Your task to perform on an android device: Go to the Gmail app and create an event for fitness with yoga on August 6, 2023, for 30 minutes from 12:00 p.m. to 12:30 p.m.
Image 0: 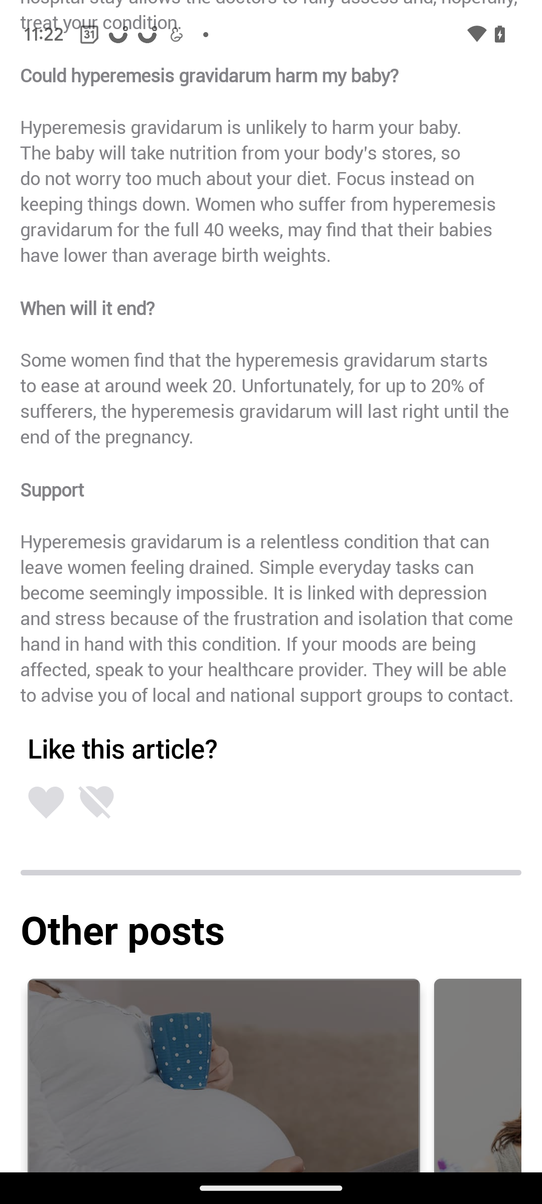
Open the Gmail app.
Step 0: open app "Gmail"
Image 1: 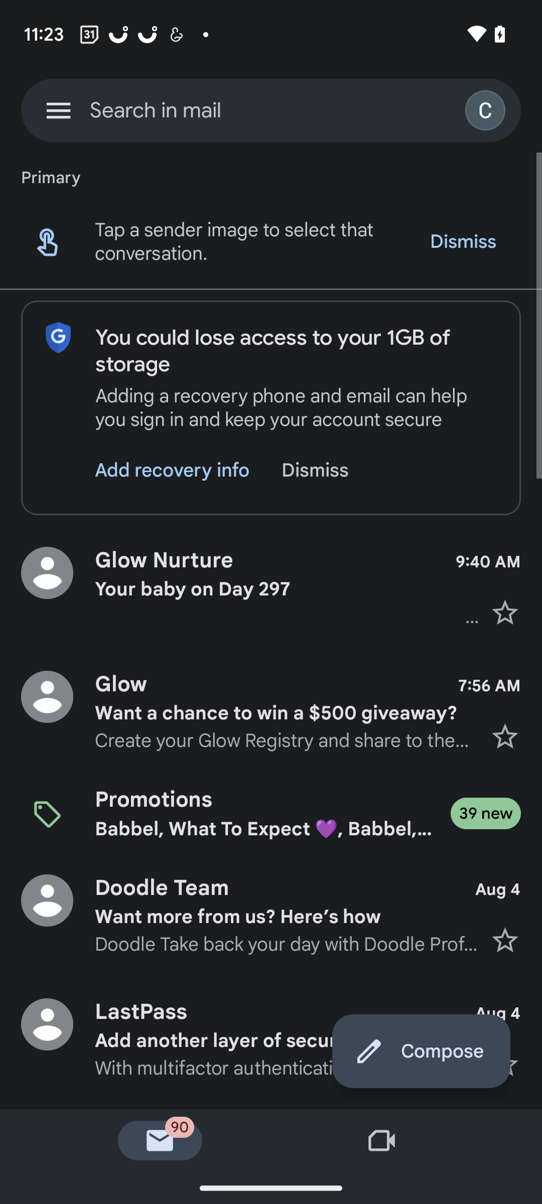
Click on the three horizontal lines at the top left corner of the screen.
Step 1: click (58, 110)
Image 3: 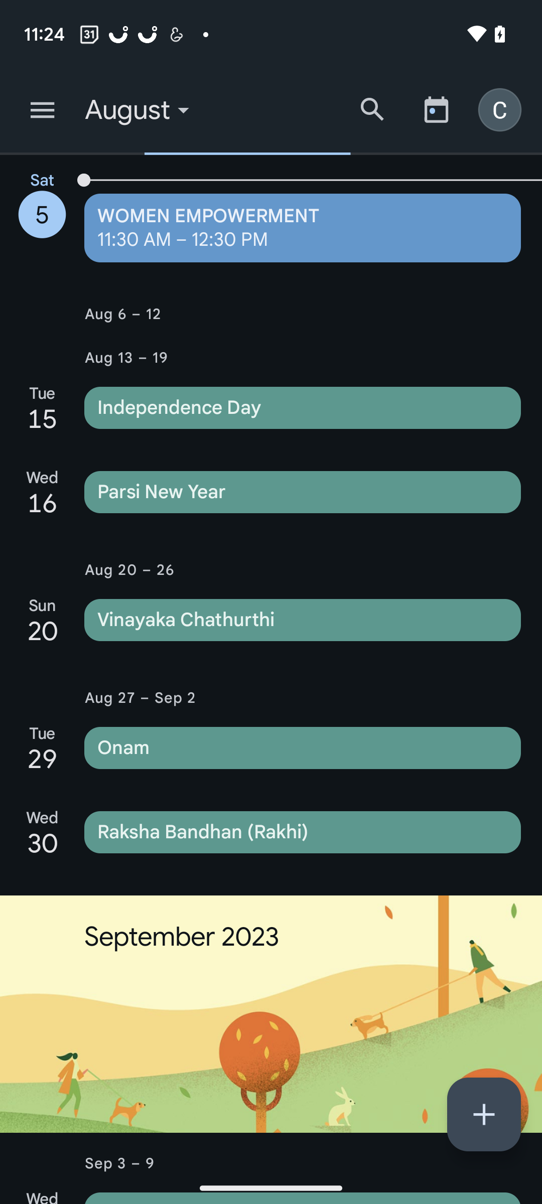
Click on the + icon in the bottom-right corner.
Step 3: click (484, 1114)
Image 4: 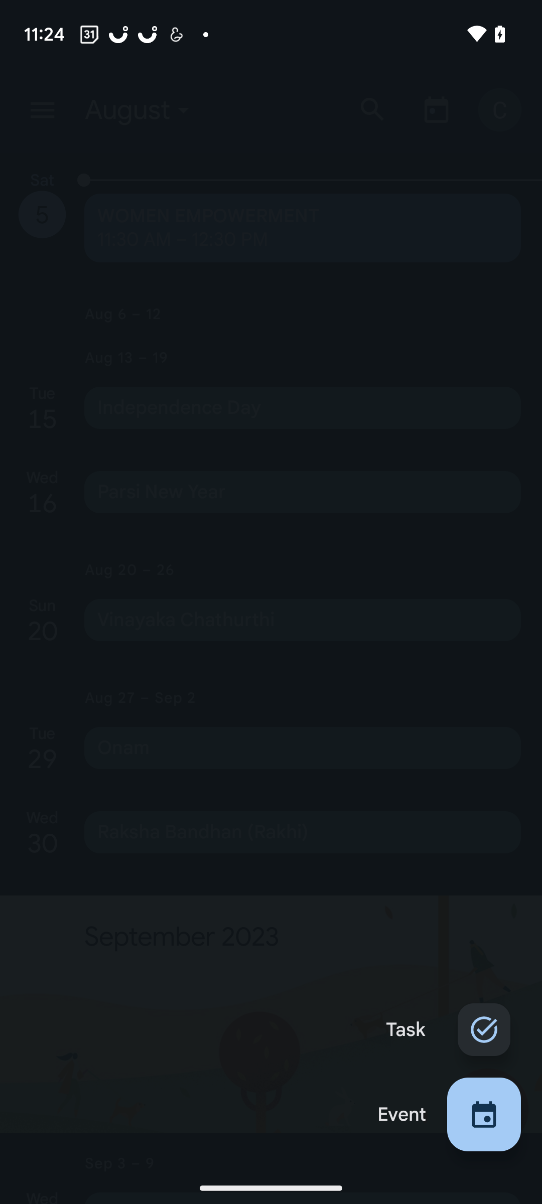
Click on the option Event in the bottom-right corner.
Step 4: click (484, 1114)
Image 6: 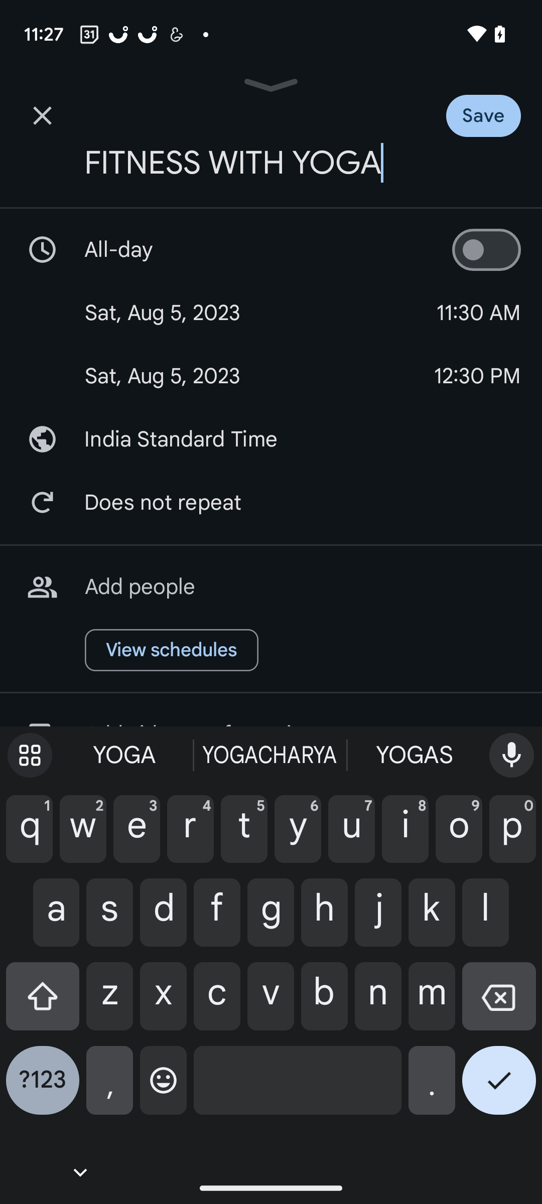
Click on the date.
Step 6: click (260, 313)
Image 7: 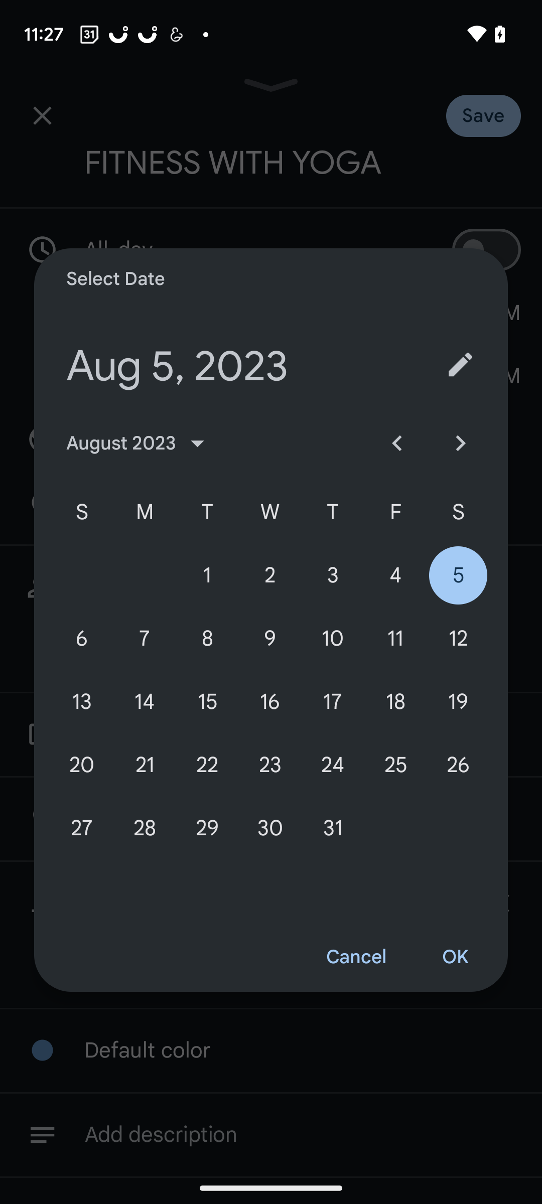
Select the date. 6th august
Step 7: click (81, 639)
Image 8: 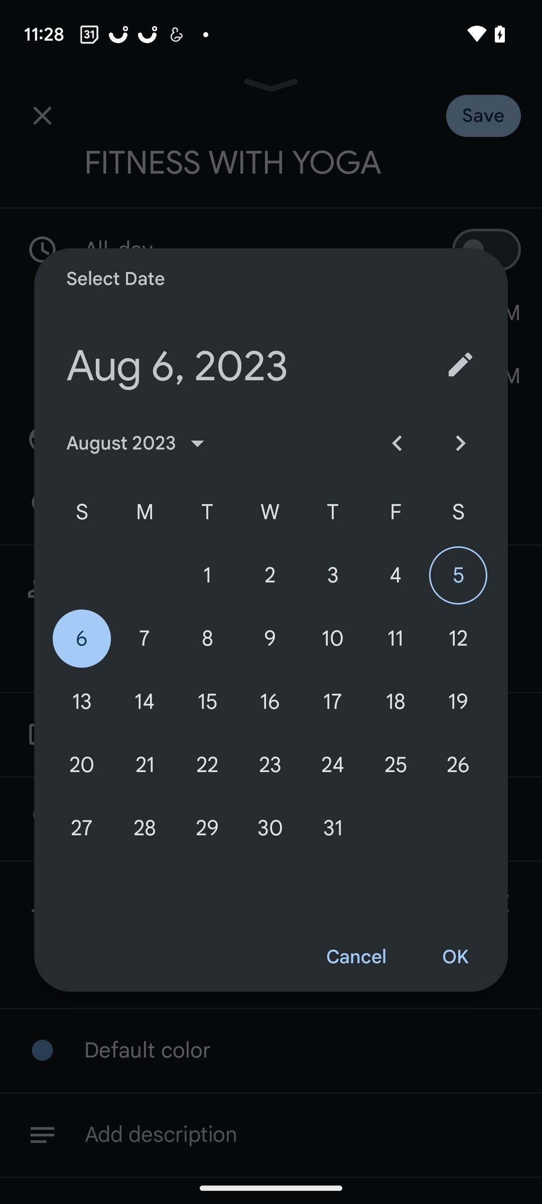
Click on OK at the bottom right of the calendar.
Step 8: click (455, 957)
Image 9: 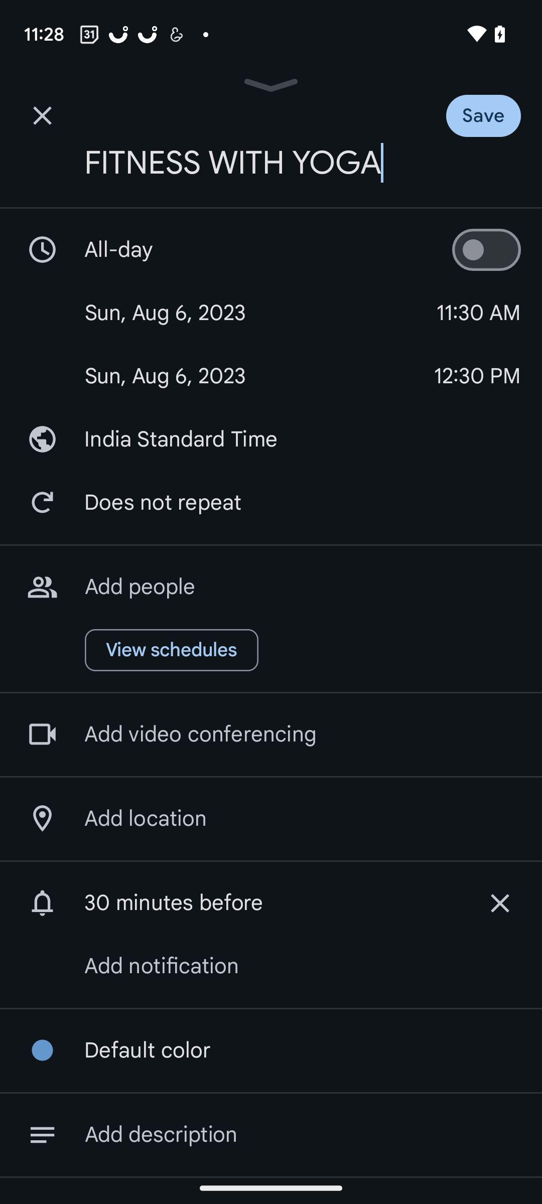
Click on the starting time on the right side.
Step 9: click (478, 313)
Image 10: 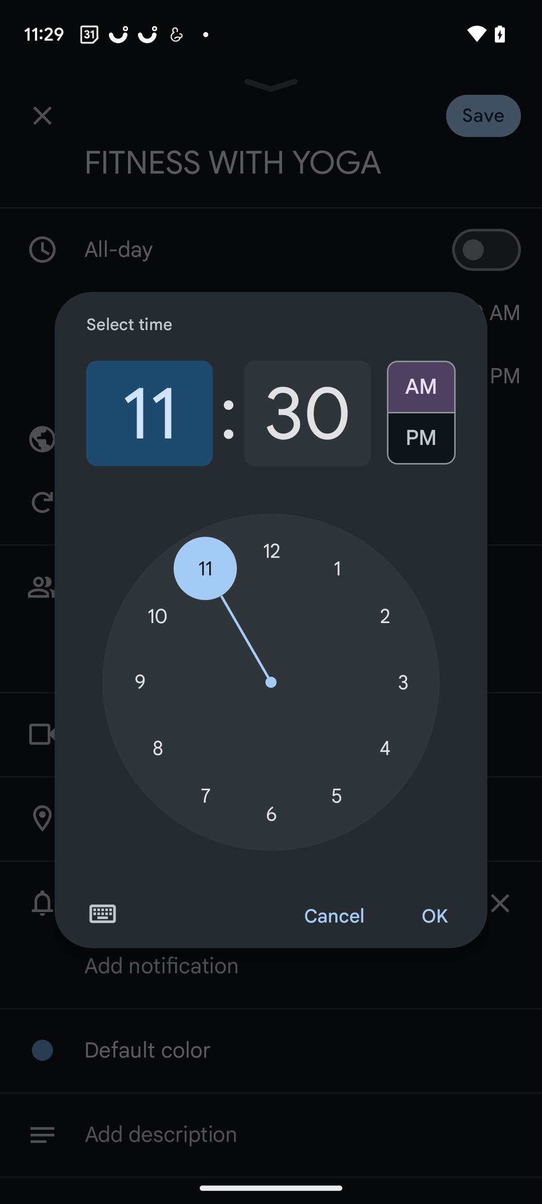
Set the time to 12:00.
Step 10: click (271, 551)
Image 11: 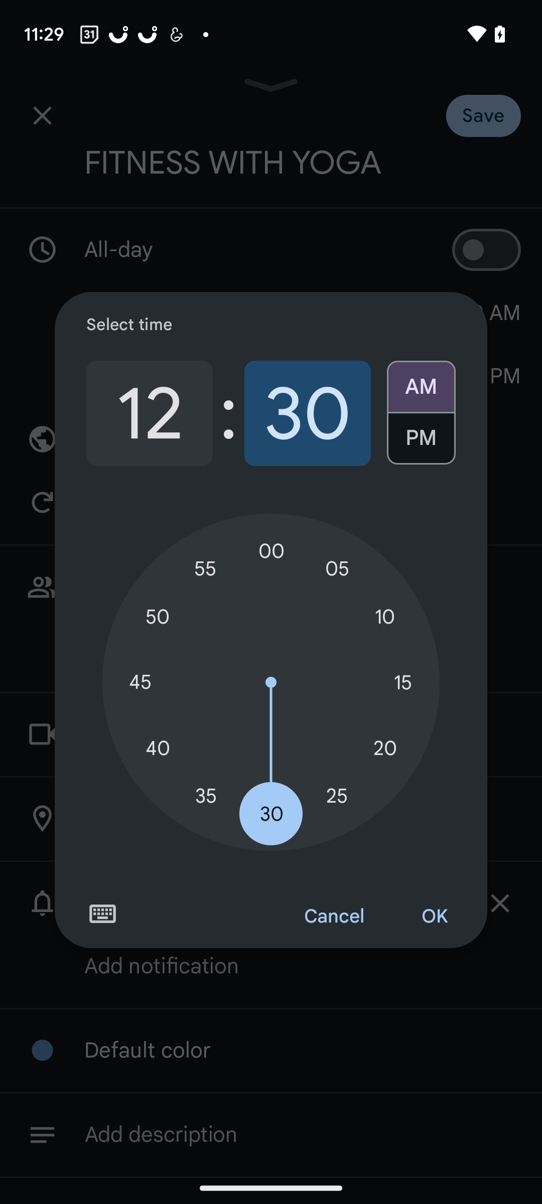
Set the time to 12:00.
Step 11: click (271, 551)
Image 13: 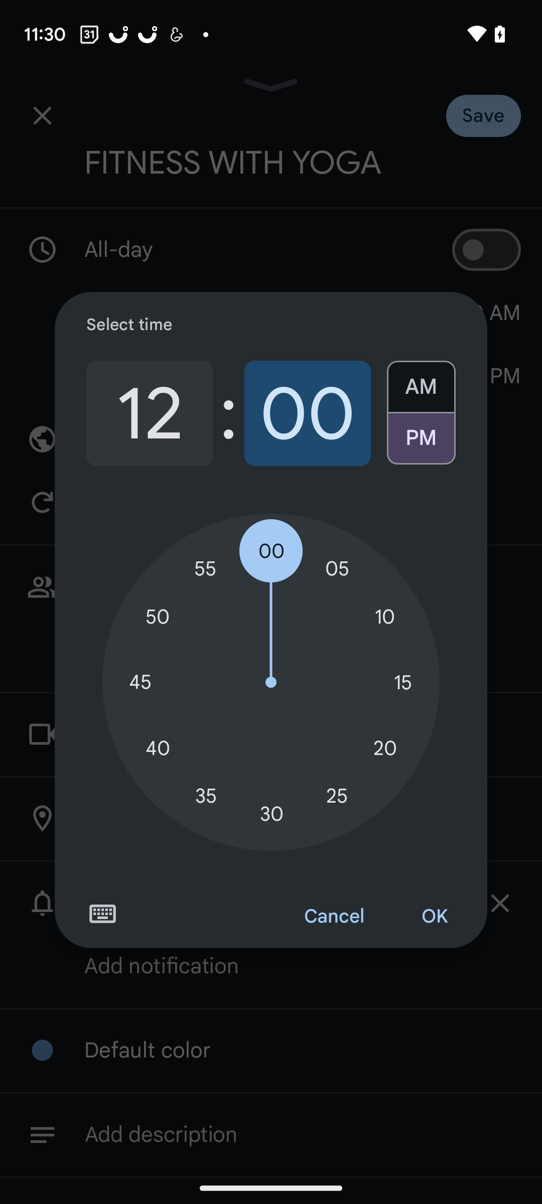
Click on OK at the bottom right of the clock.
Step 13: click (434, 917)
Image 14: 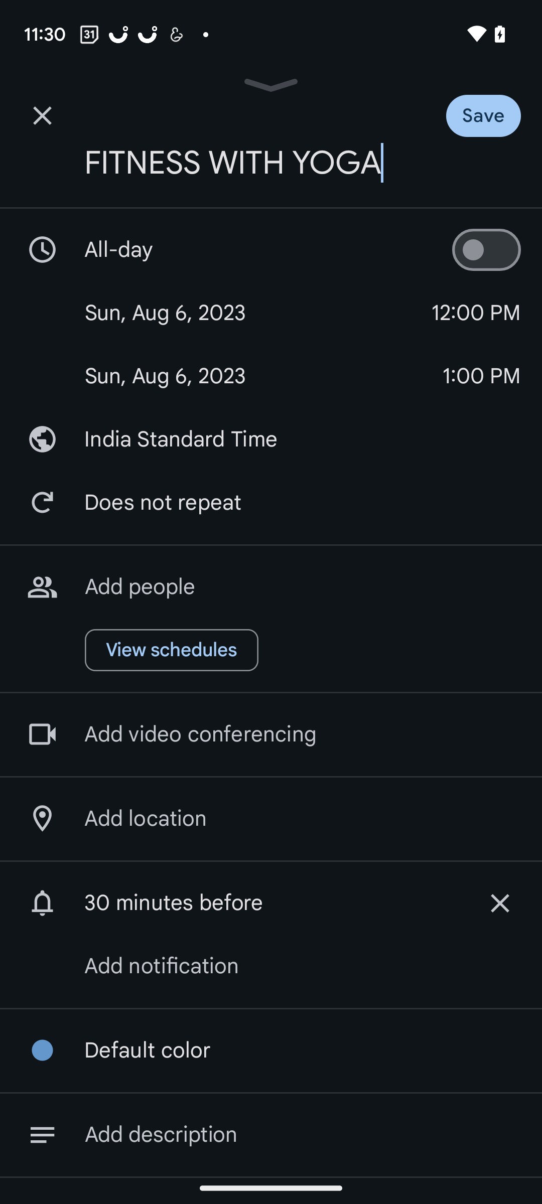
Click on the ending time on the right side.
Step 14: click (481, 376)
Image 15: 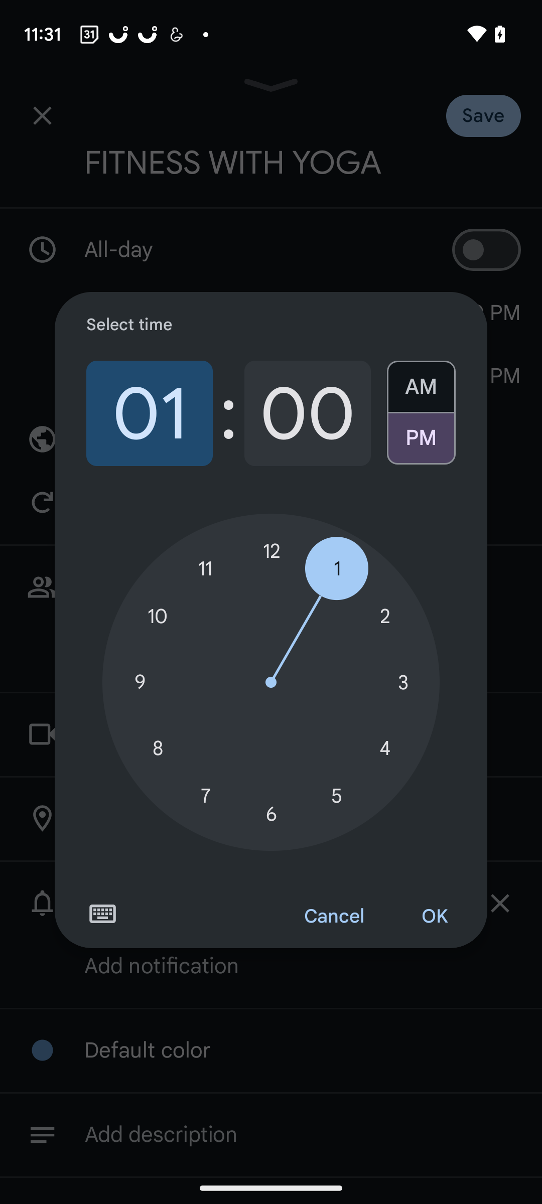
Set the time to 12:30.
Step 15: click (271, 551)
Image 16: 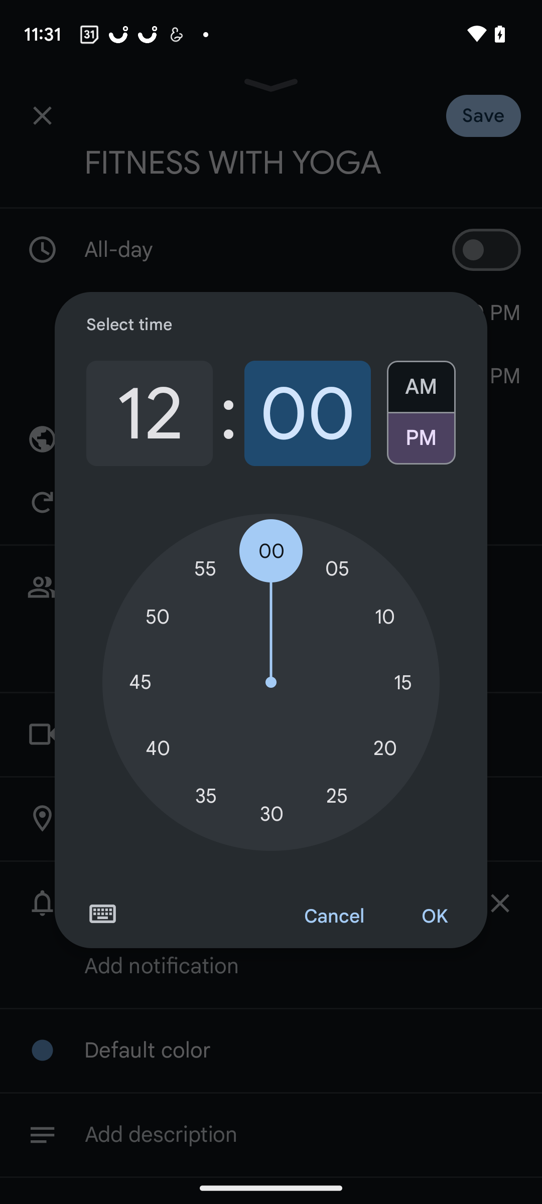
Set the time to 12:30.
Step 16: click (271, 814)
Image 17: 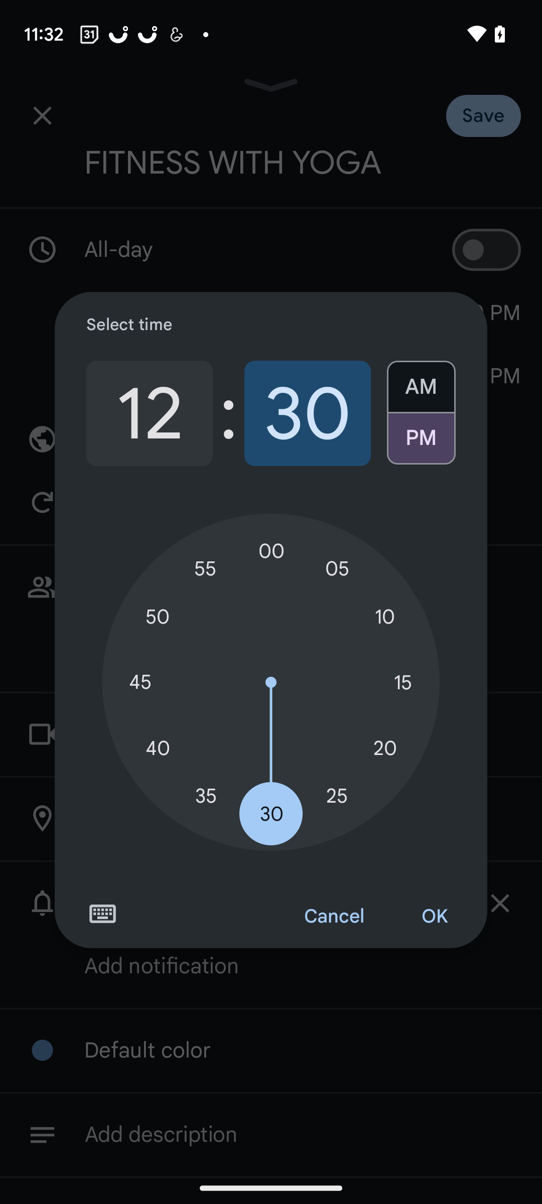
Select the PM option on the right side.
Step 17: click (421, 443)
Image 18: 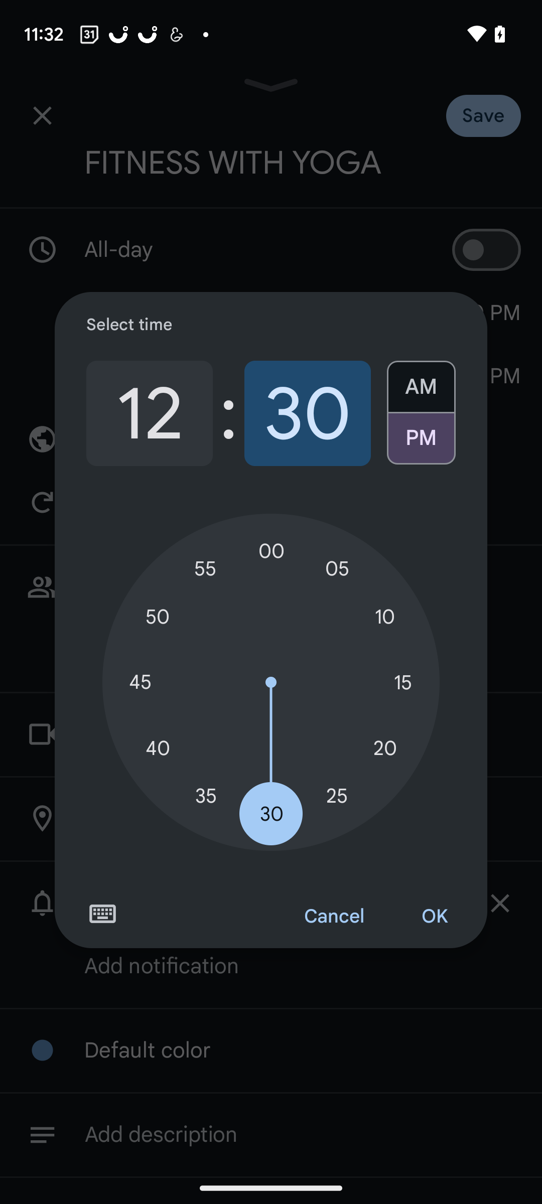
Click on OK at the bottom right of the clock.
Step 18: click (434, 917)
Image 19: 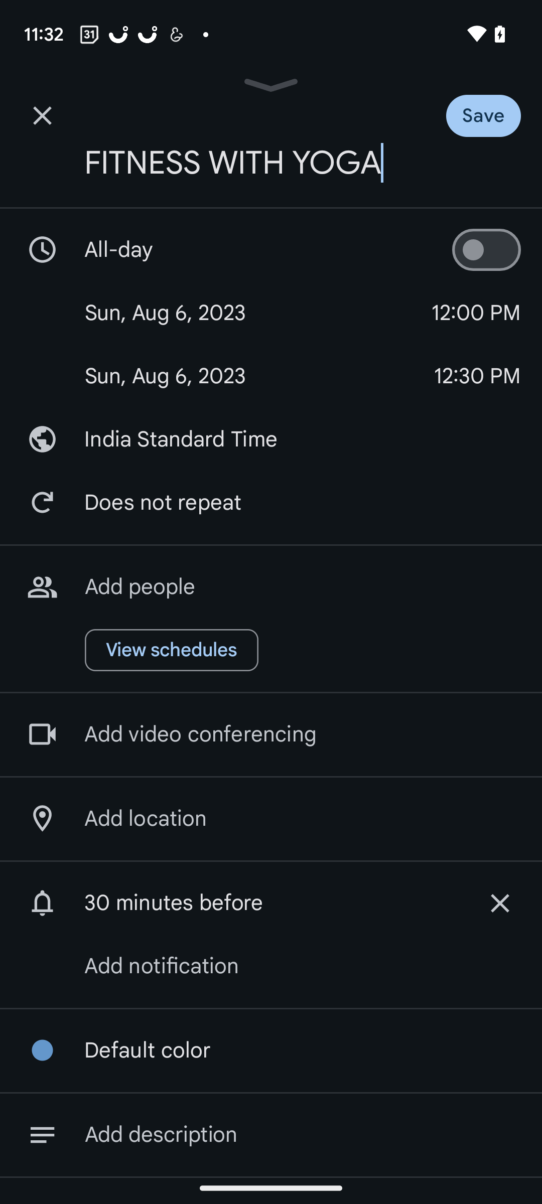
Click on Save at the top-right corner of the screen.
Step 19: click (505, 109)